Your task to perform on an android device: I am looking for shirts for my husband, so search for "Raymond black shirts for men" on the Flipkart app.
Image 0: 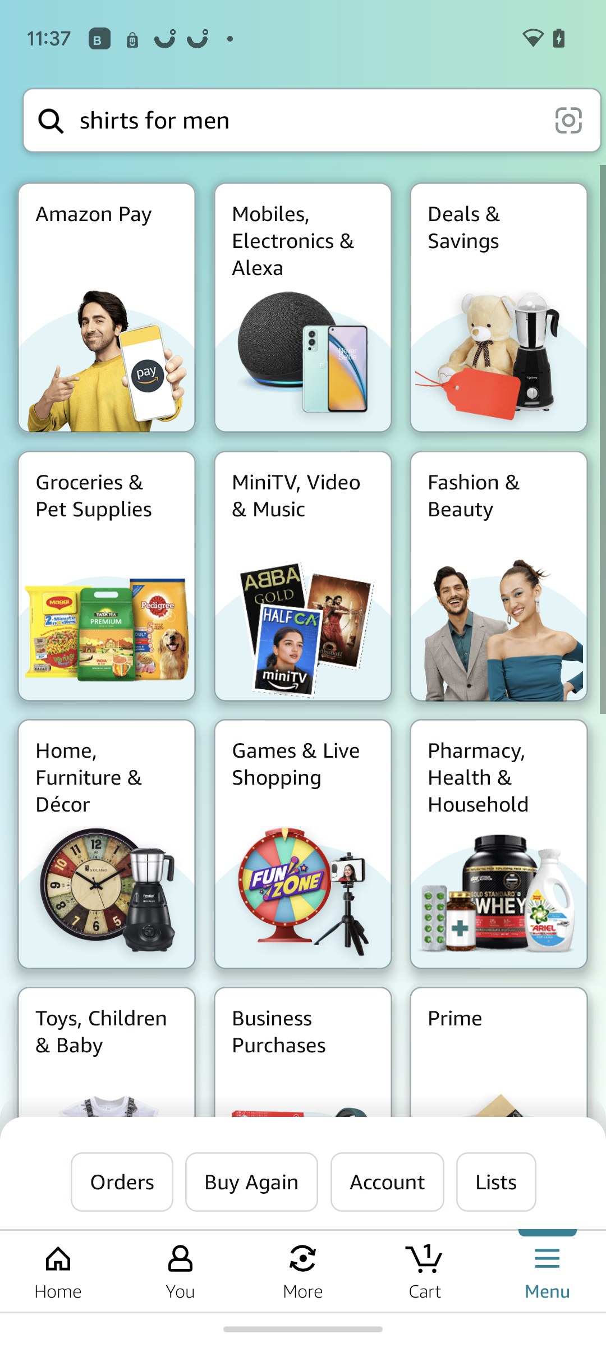
Open the Flipkart app
Step 0: open app "Flipkart"
Image 1: 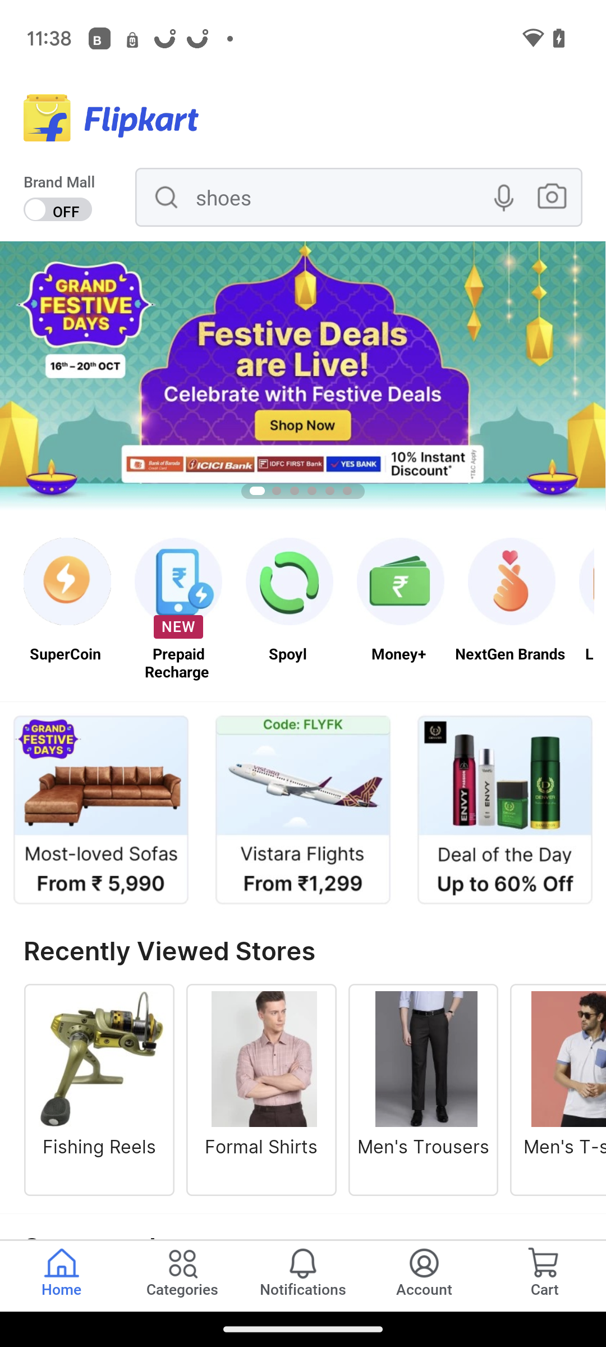
Click on the search Icon at the top.
Step 1: click (166, 196)
Image 2: 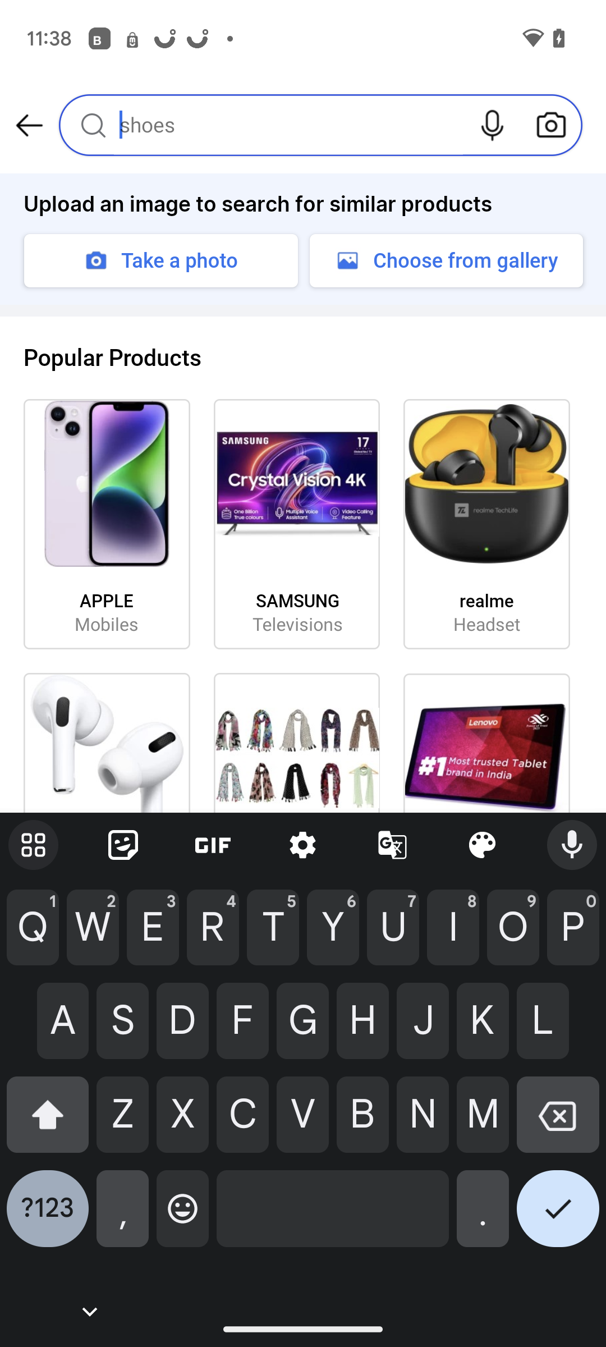
Type "Raymond Black Shirts for men" in the search box.
Step 2: type "Raymond Black Shirts for men"
Image 3: 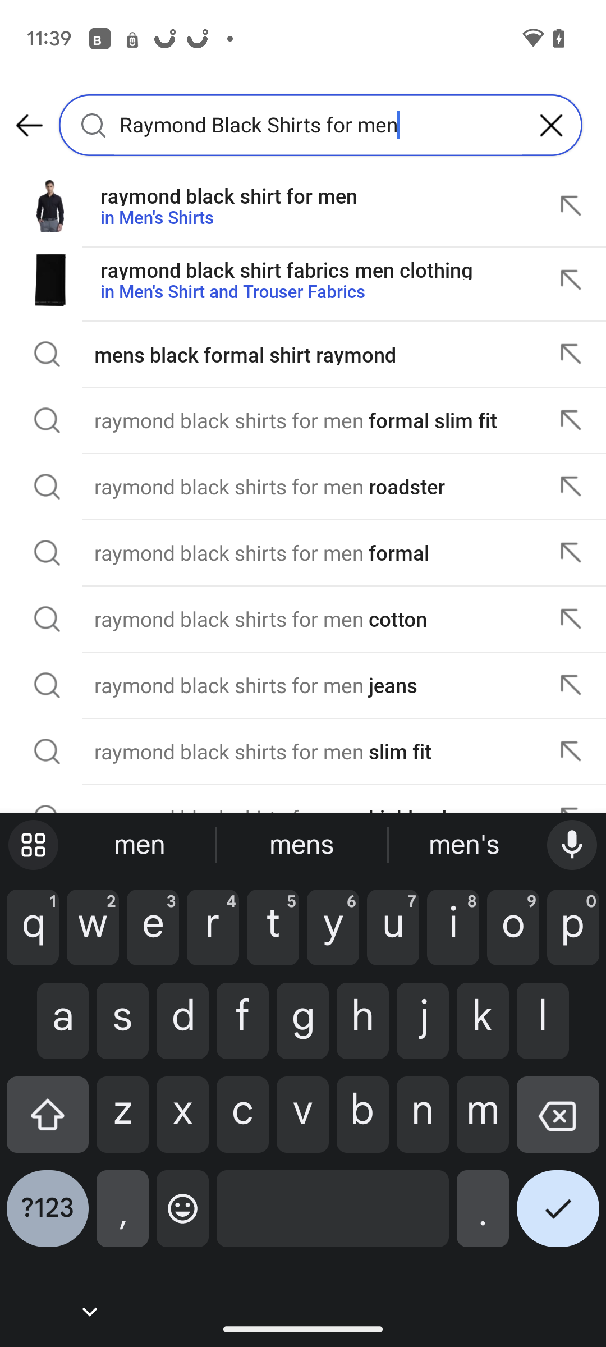
click on the first tab.
Step 3: click (229, 218)